Your task to perform on an android device: I need to create a reminder to buy groceries.
Image 0: 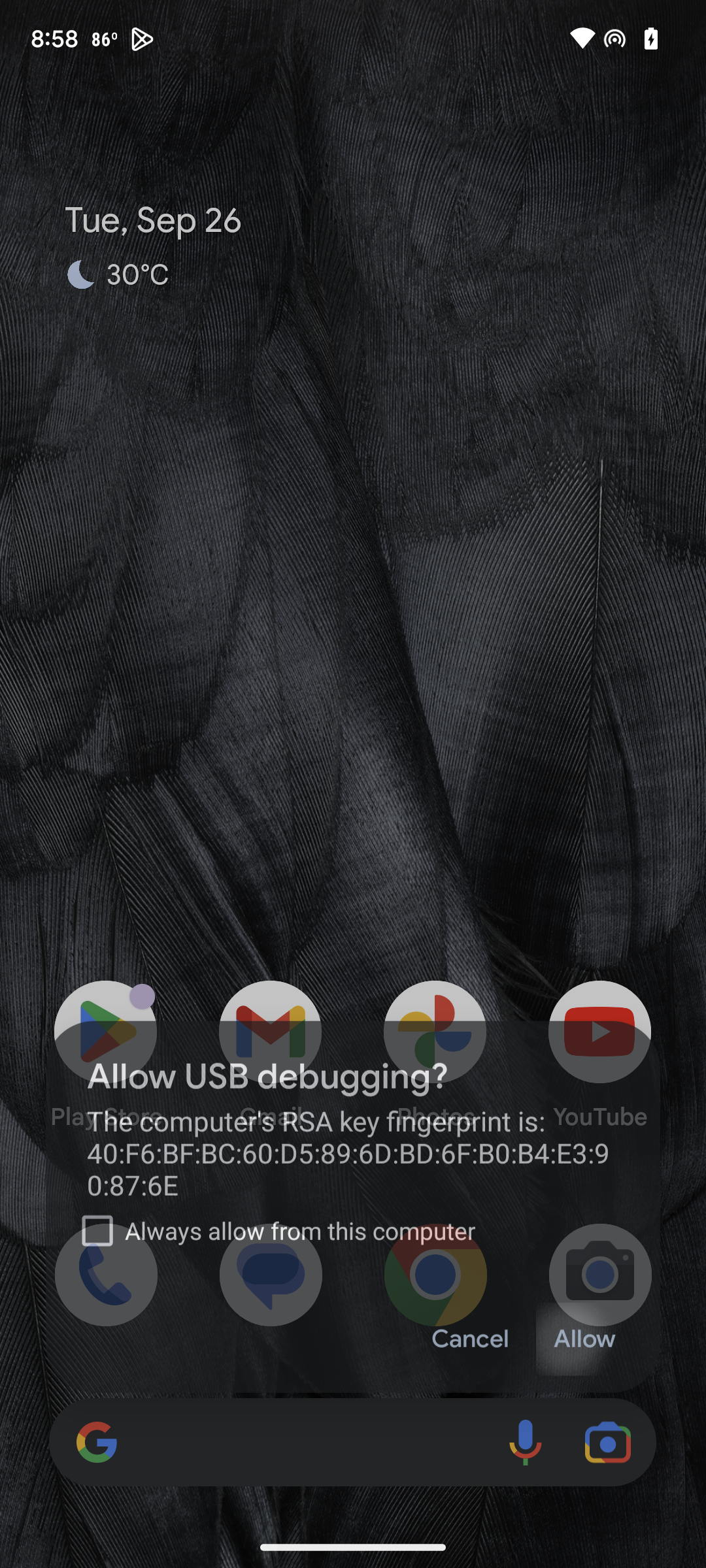
open To do remainder app.
Step 0: open app "To Do Reminder"
Image 1: 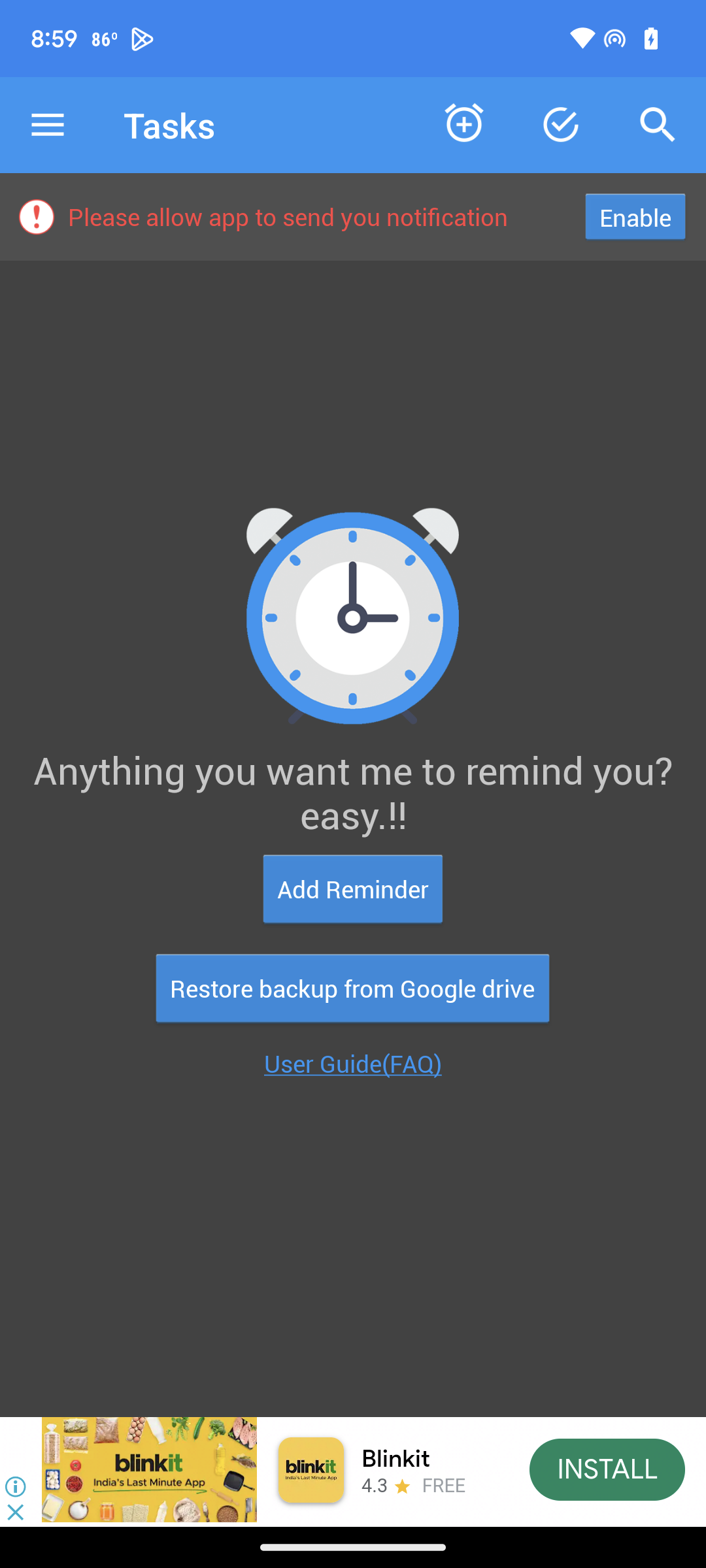
Click on Add Reminder.
Step 1: click (353, 889)
Image 2: 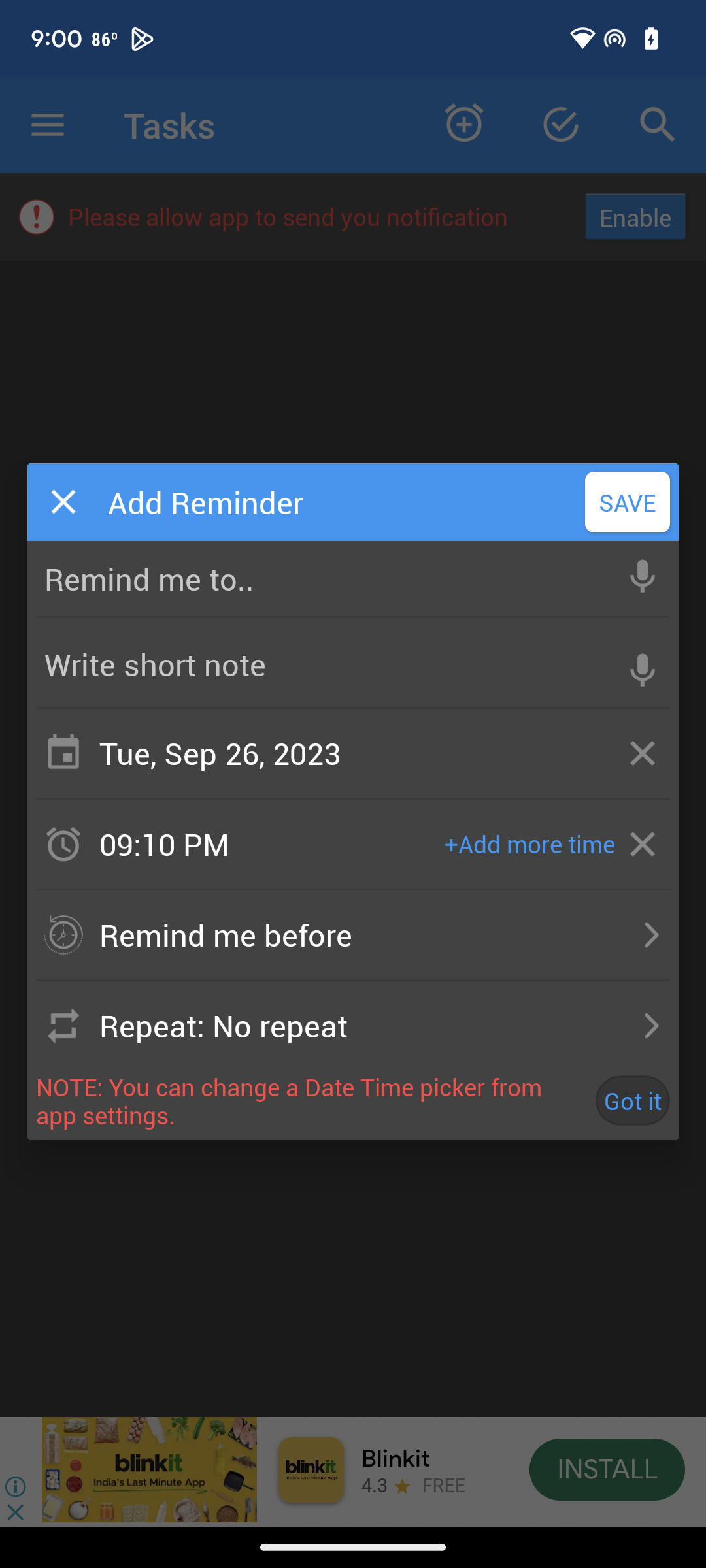
Click on Remind me to.
Step 2: click (325, 578)
Image 3: 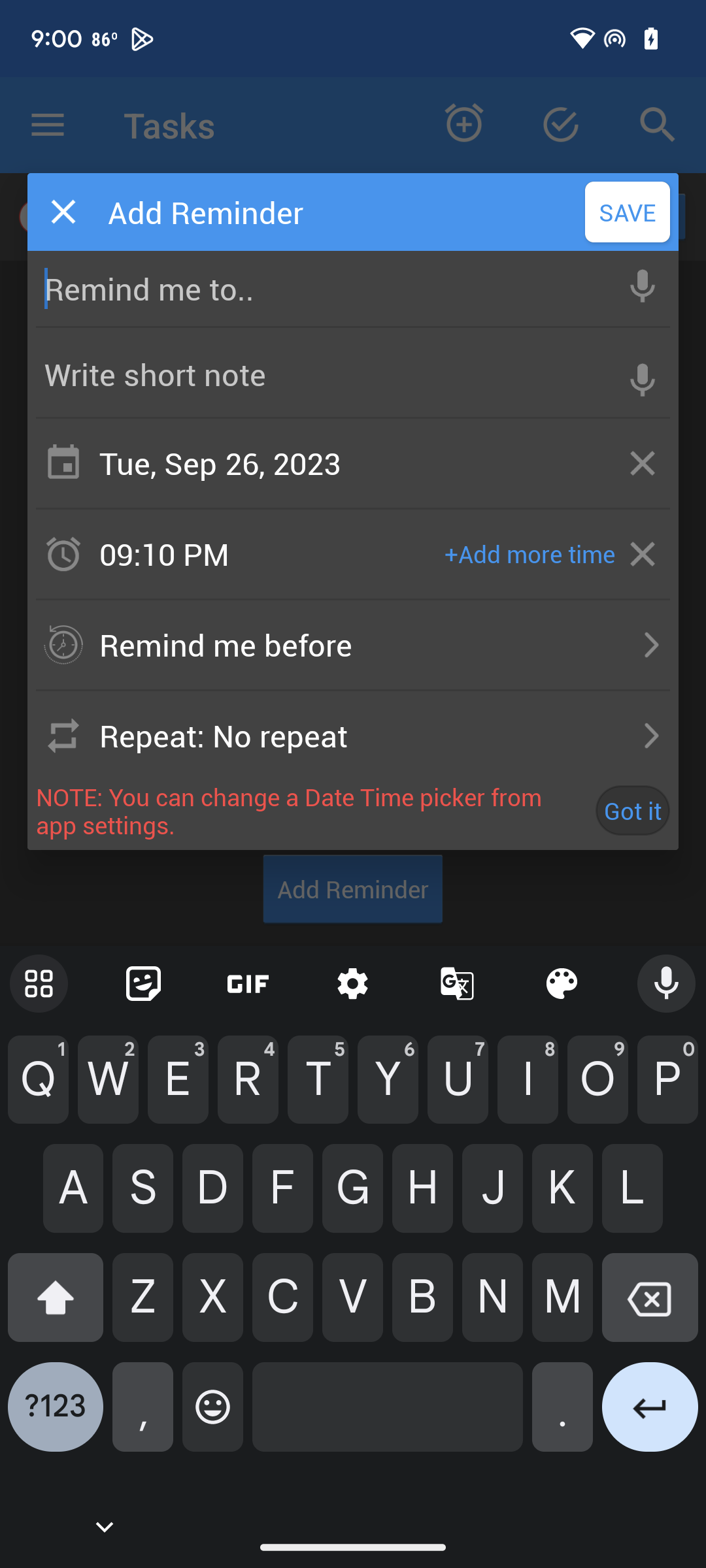
Write Buy Groceries.
Step 3: type "Buy Groceries."
Image 4: 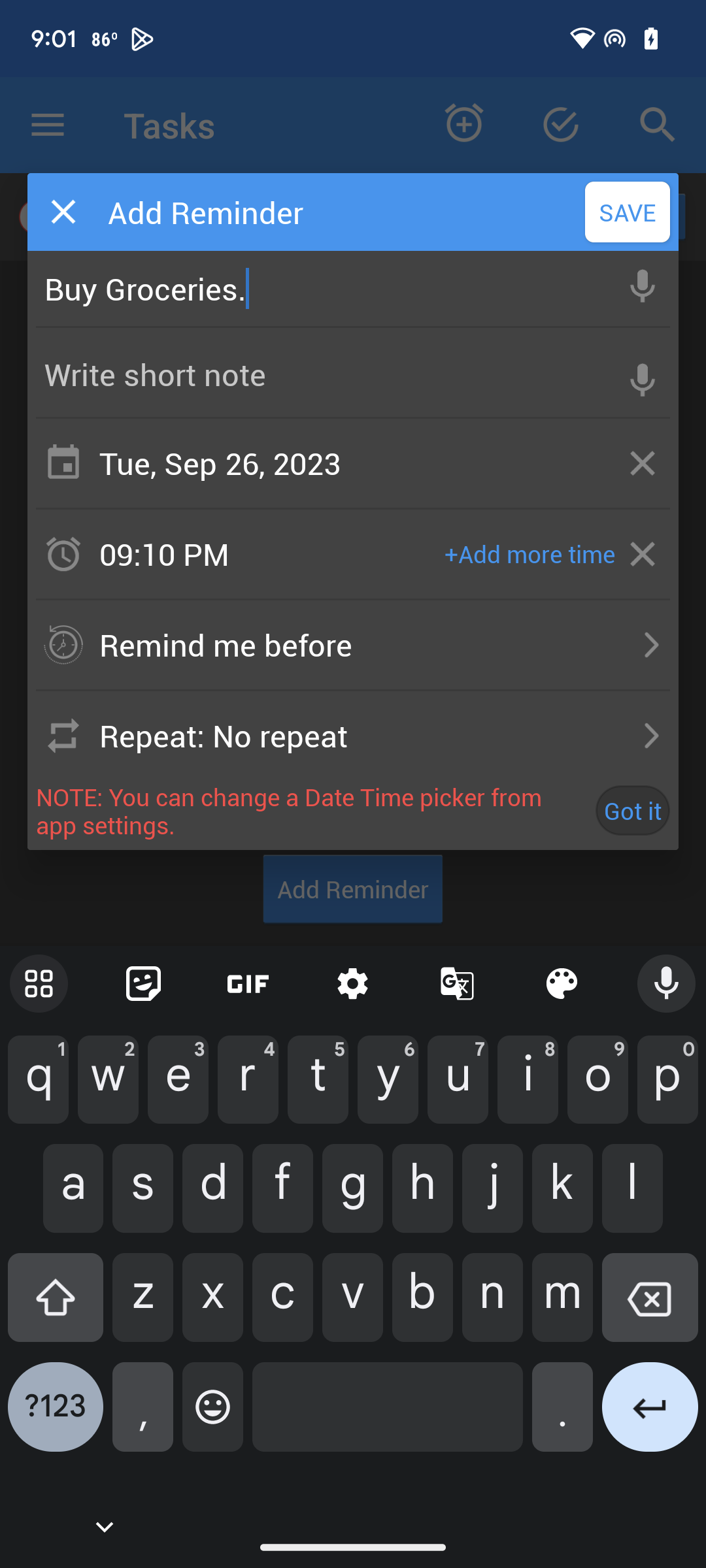
Click on Save button.
Step 4: click (628, 212)